Your task to perform on an android device: Open the My Birthdays's event and Delete this event.
Image 1: 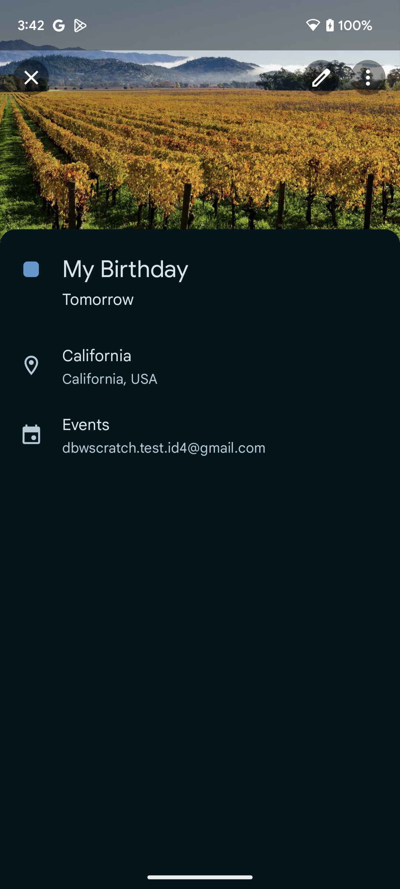
Click on the three dots icon at the top right corner of the screen
Step 1: click (370, 77)
Image 2: 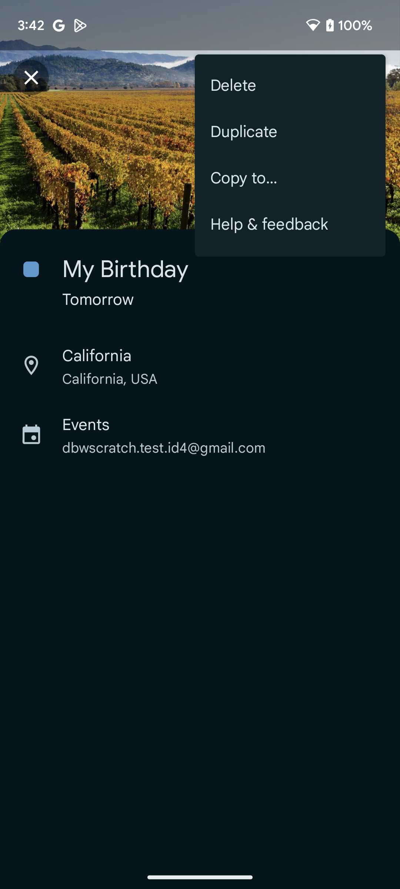
Click on the Delete option to delete this event
Step 2: click (290, 86)
Image 3: 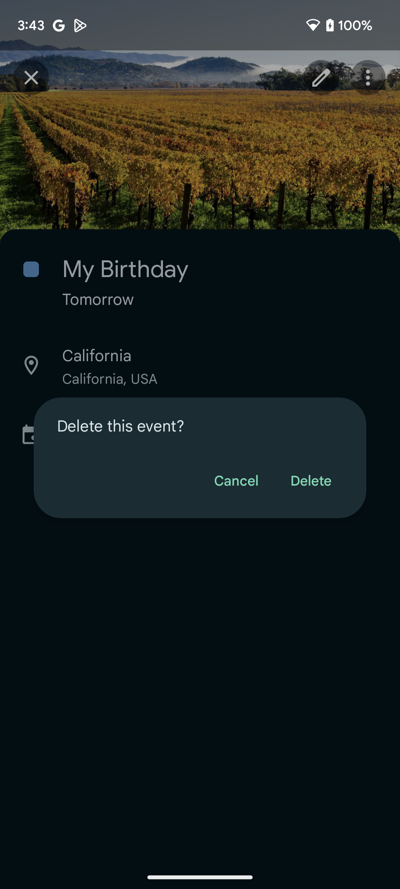
Click on the Delete button to delete this event
Step 3: click (310, 481)